Your task to perform on an android device: I need to open the Book report.pptx file in the Drive app and restore it from the trash.
Image 0: 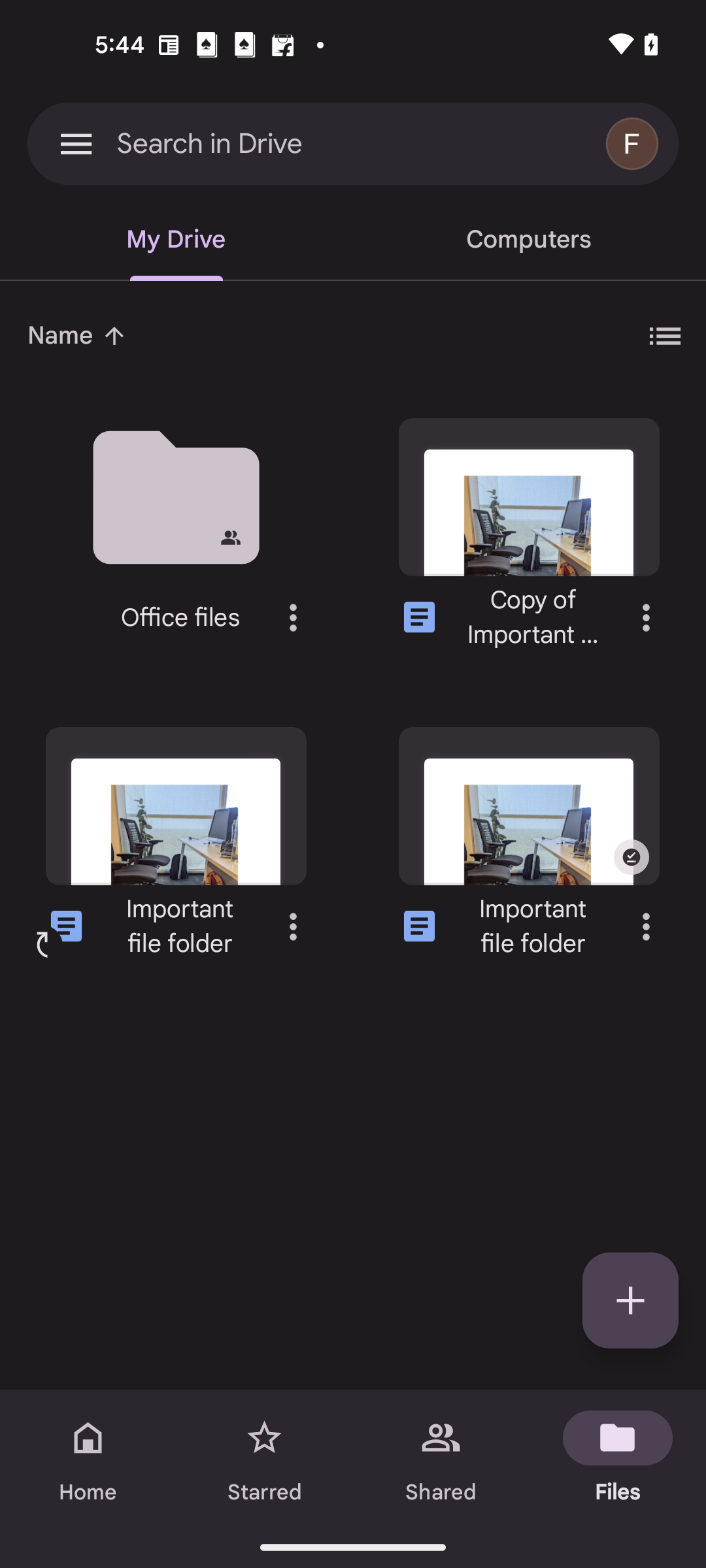
Click on three lines at the top left corner of the screen
Step 0: click (76, 143)
Image 1: 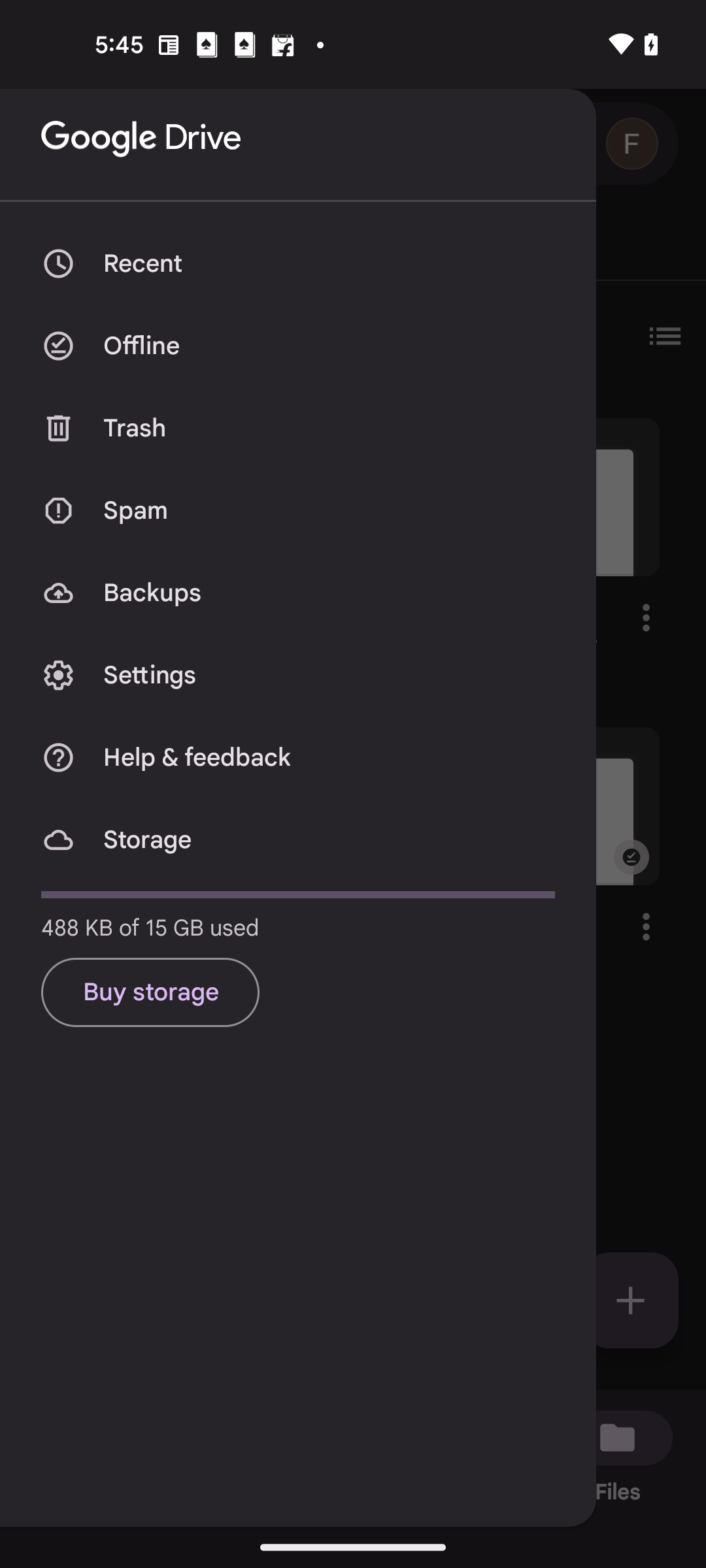
Click on Trash option
Step 1: click (135, 428)
Image 2: 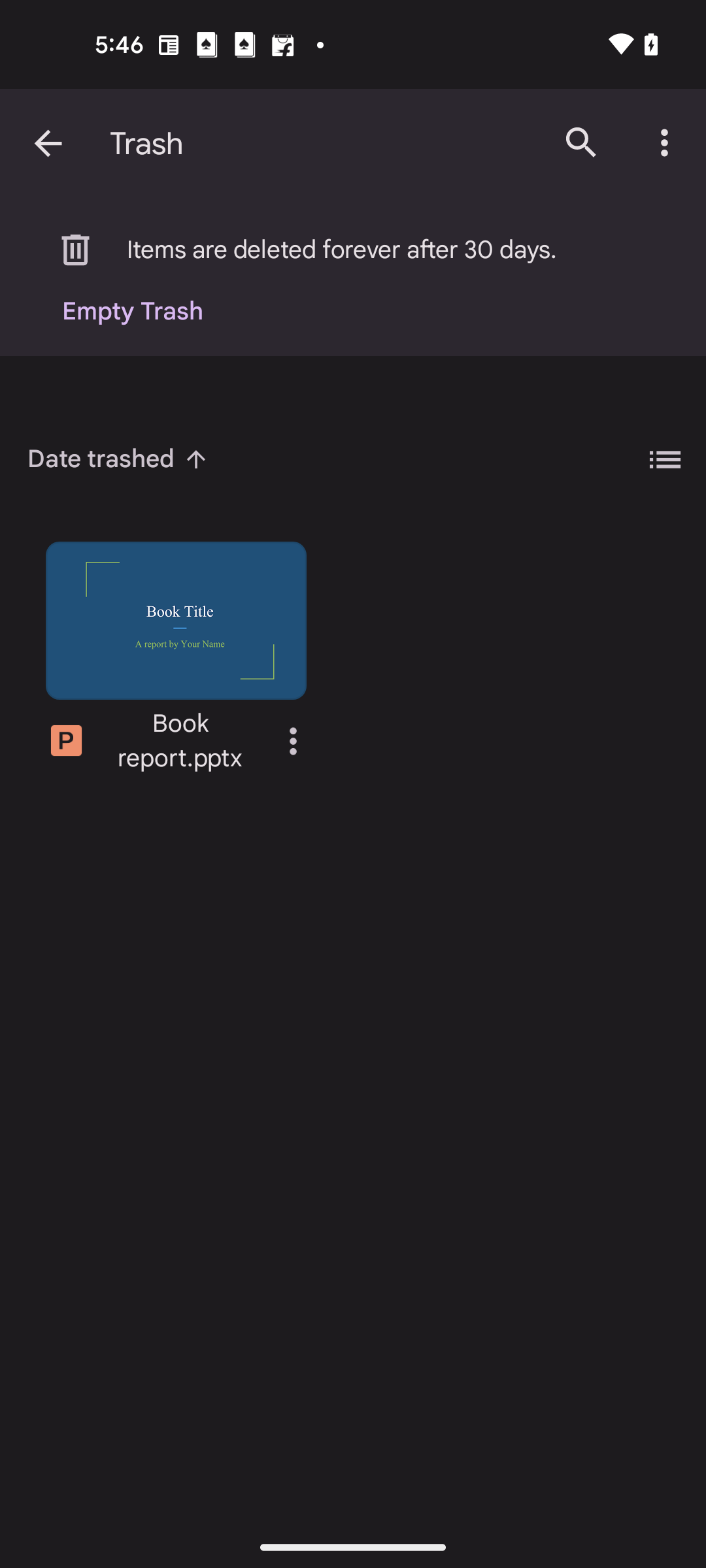
Click on three dots of the Book report.pptx file
Step 2: click (293, 740)
Image 3: 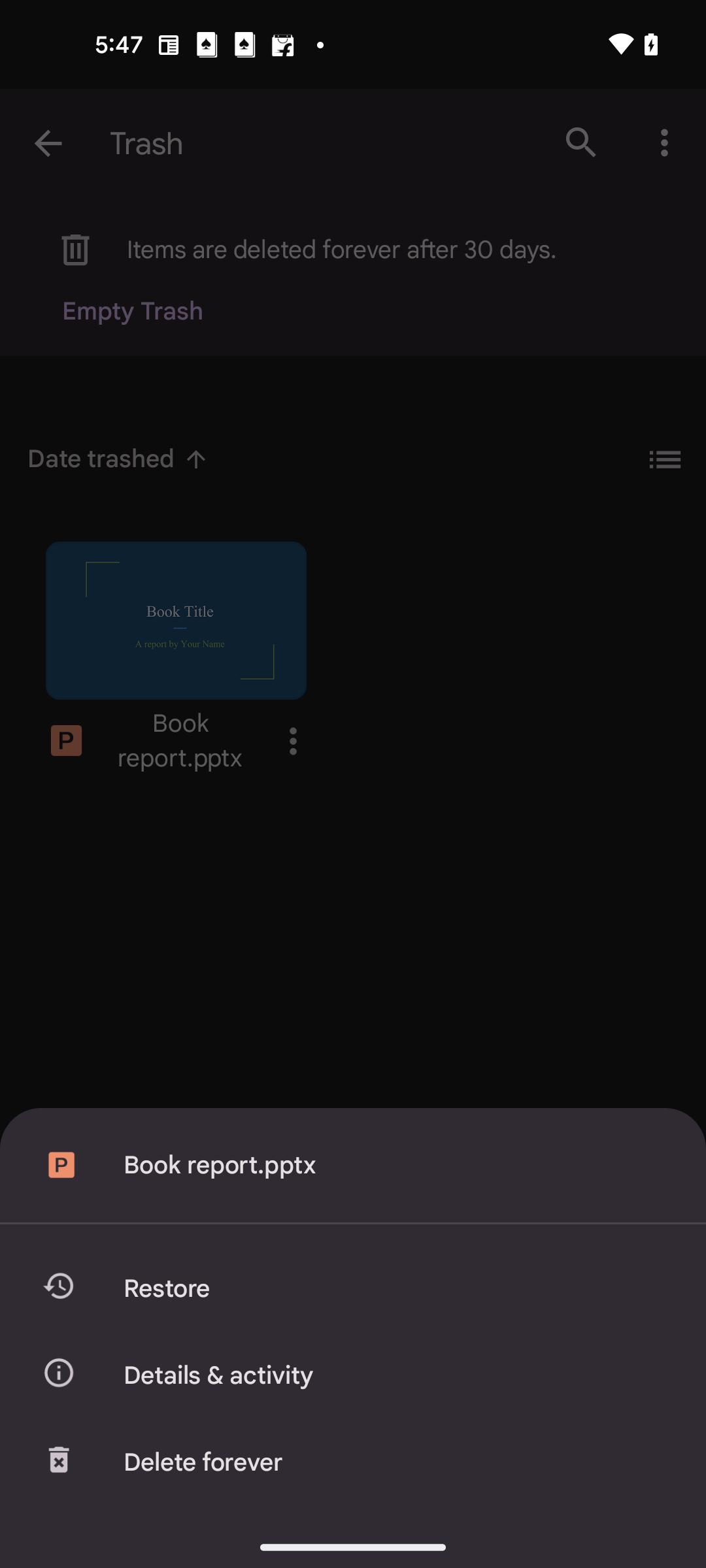
Click on the Restore option
Step 3: click (394, 1288)